Your task to perform on an android device: I want to compare the price of stanley rubber mallet with other hammers, view for other similar products in Moglix app.
Image 0: 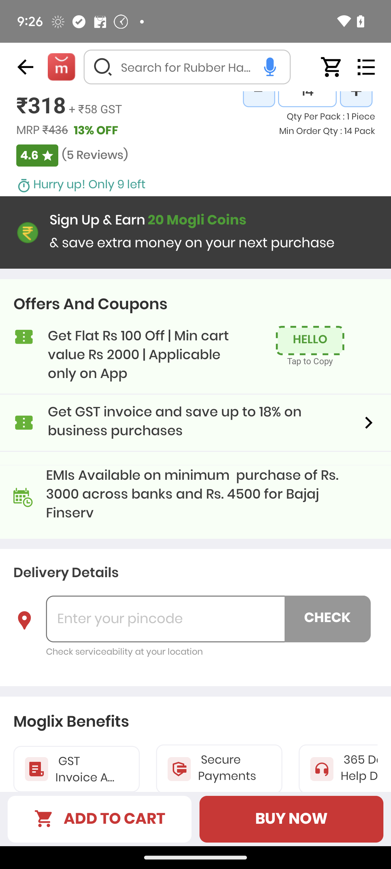
Swipe down to view similar products.
Step 0: scroll down